Your task to perform on an android device: I had to fly to Berlin for an important job, so I used the expedia app to look for a flight from Southampton to Berlin on October 28 for one adult traveling in economy.
Image 1: 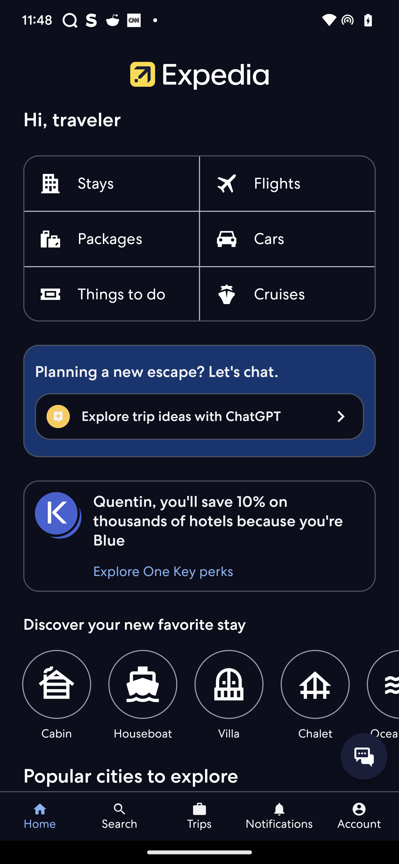
Click on the flights
Step 1: click (277, 184)
Image 2: 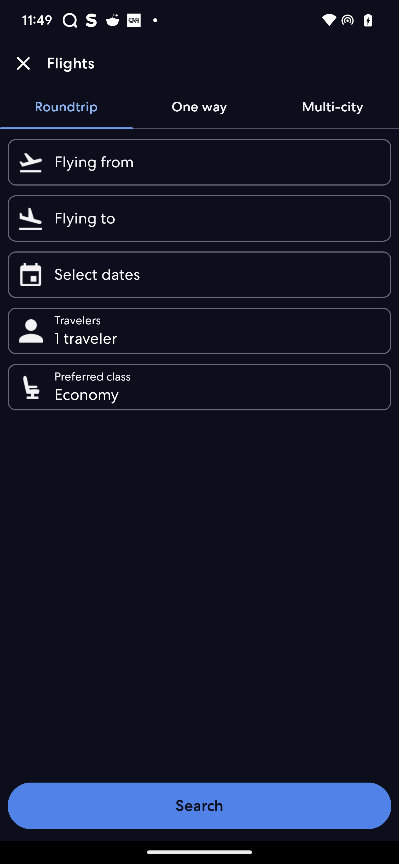
Click on the flying from
Step 2: click (217, 162)
Image 4: 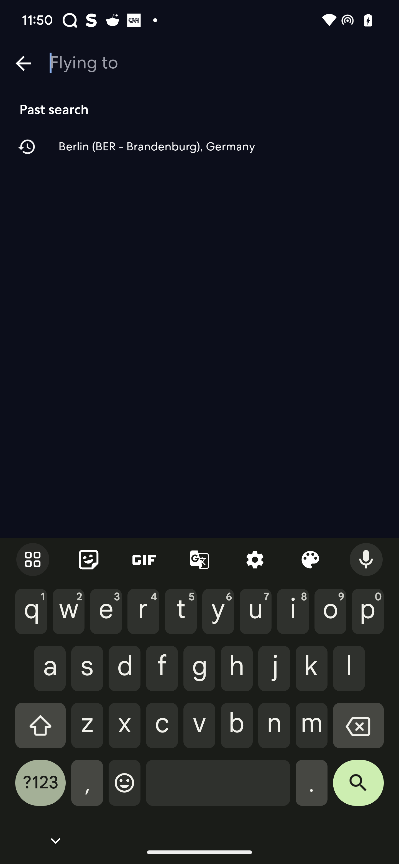
Click on the Berlin 
Step 4: click (157, 147)
Image 5: 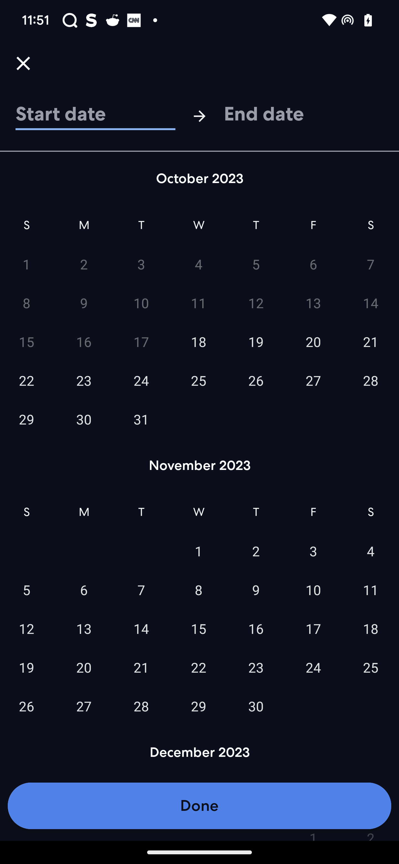
Click on the 28 october
Step 5: click (371, 380)
Image 6: 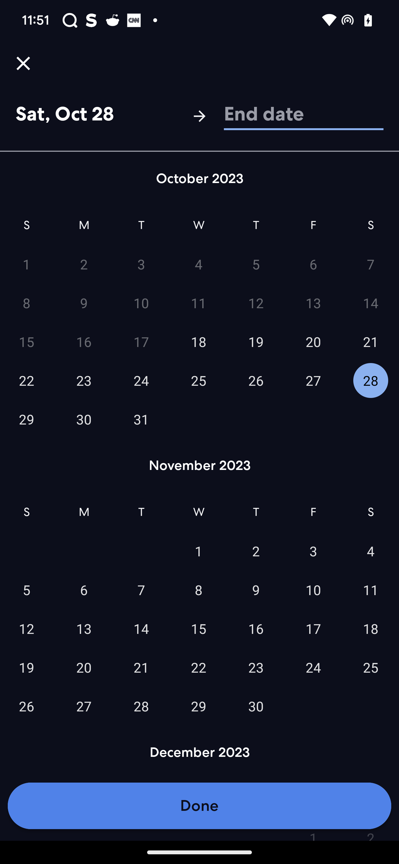
Click on the done option
Step 6: click (199, 806)
Image 7: 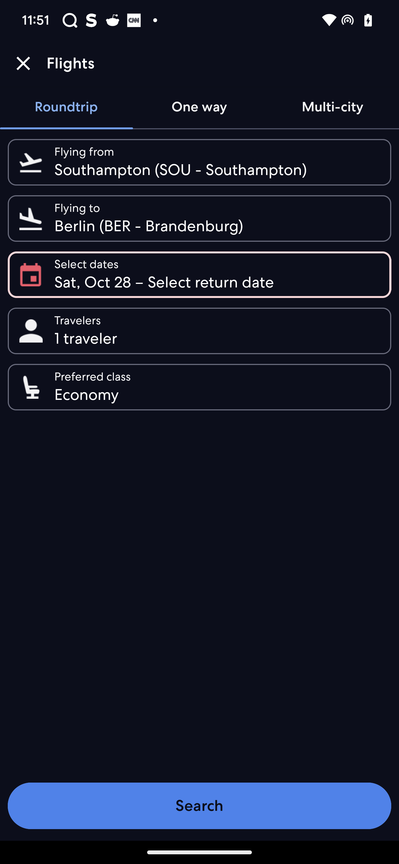
Click on the search
Step 7: click (199, 806)
Image 8: 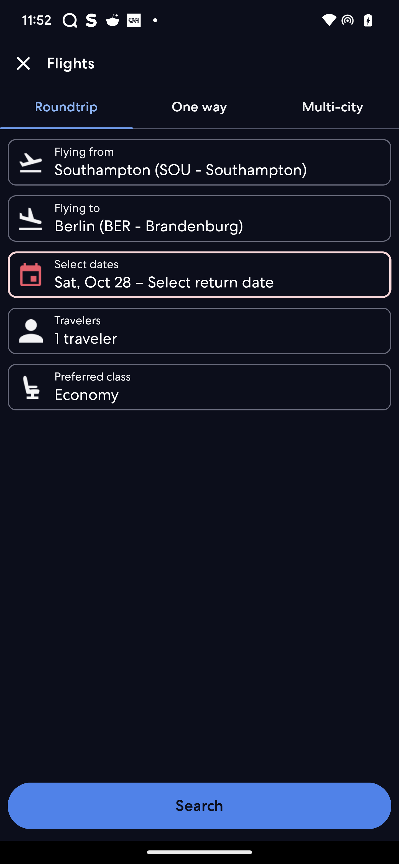
Click on the search
Step 8: wait